Your task to perform on an android device: View my entire conversation with my friend Richard Wagner  on the Messenger app.
Image 0: 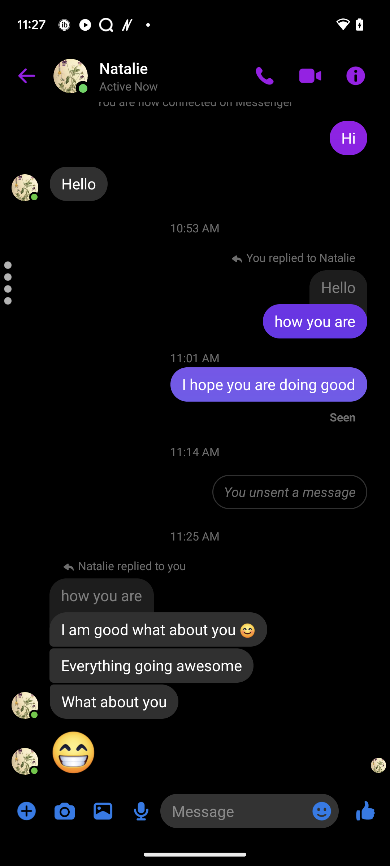
Go back to the previous page.
Step 0: press back button
Image 1: 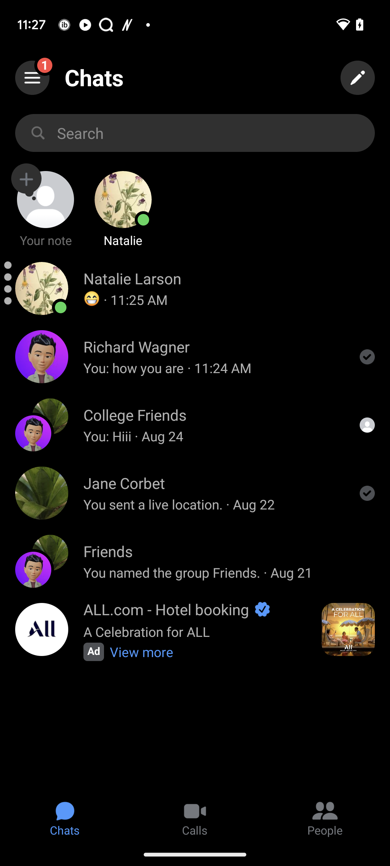
Open the Richard wagner chat.
Step 1: click (218, 368)
Image 2: 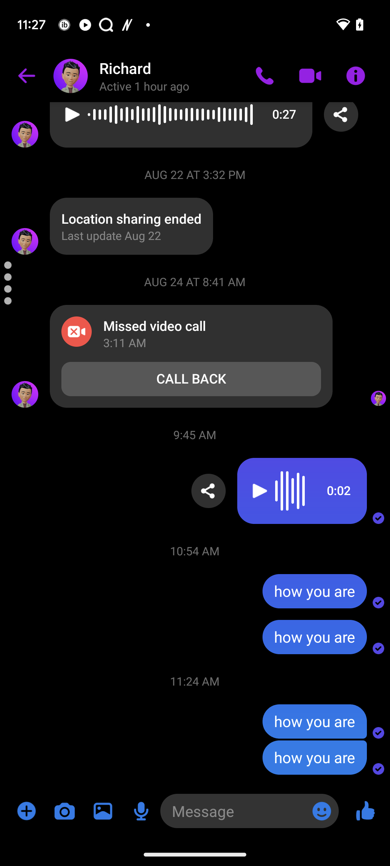
Scroll down
Step 2: scroll up
Image 4: 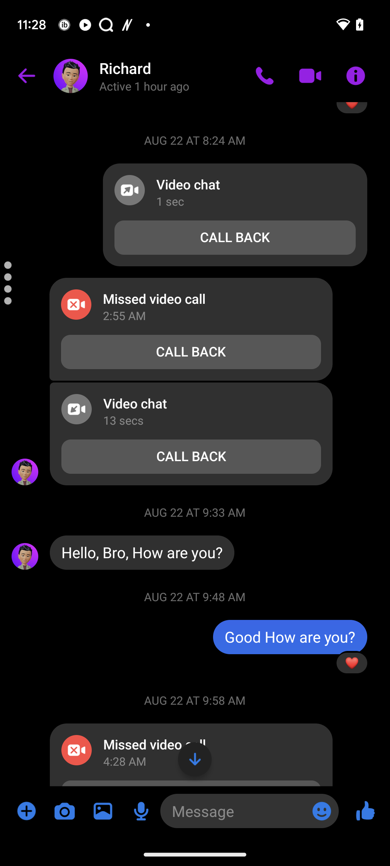
Scroll down
Step 4: scroll up
Image 5: 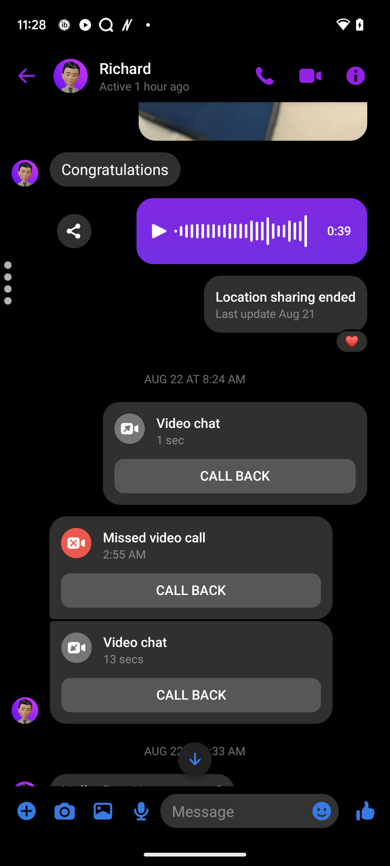
Scroll down
Step 5: scroll up